Your task to perform on an android device: I want to see the toys available on the Hamleys app for my son who is two years old.
Image 0: 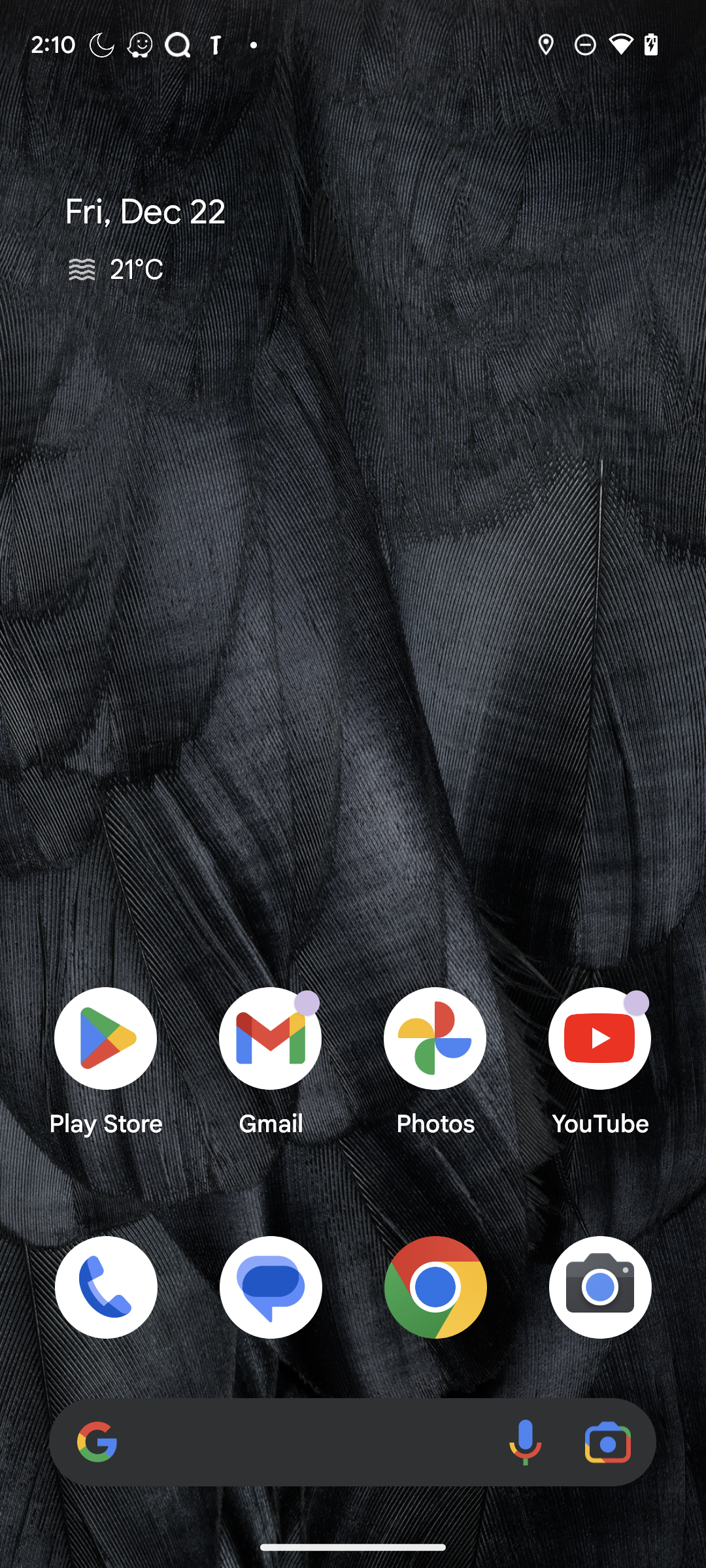
Open the Hamleys app.
Step 0: open app "Hamleys"
Image 1: 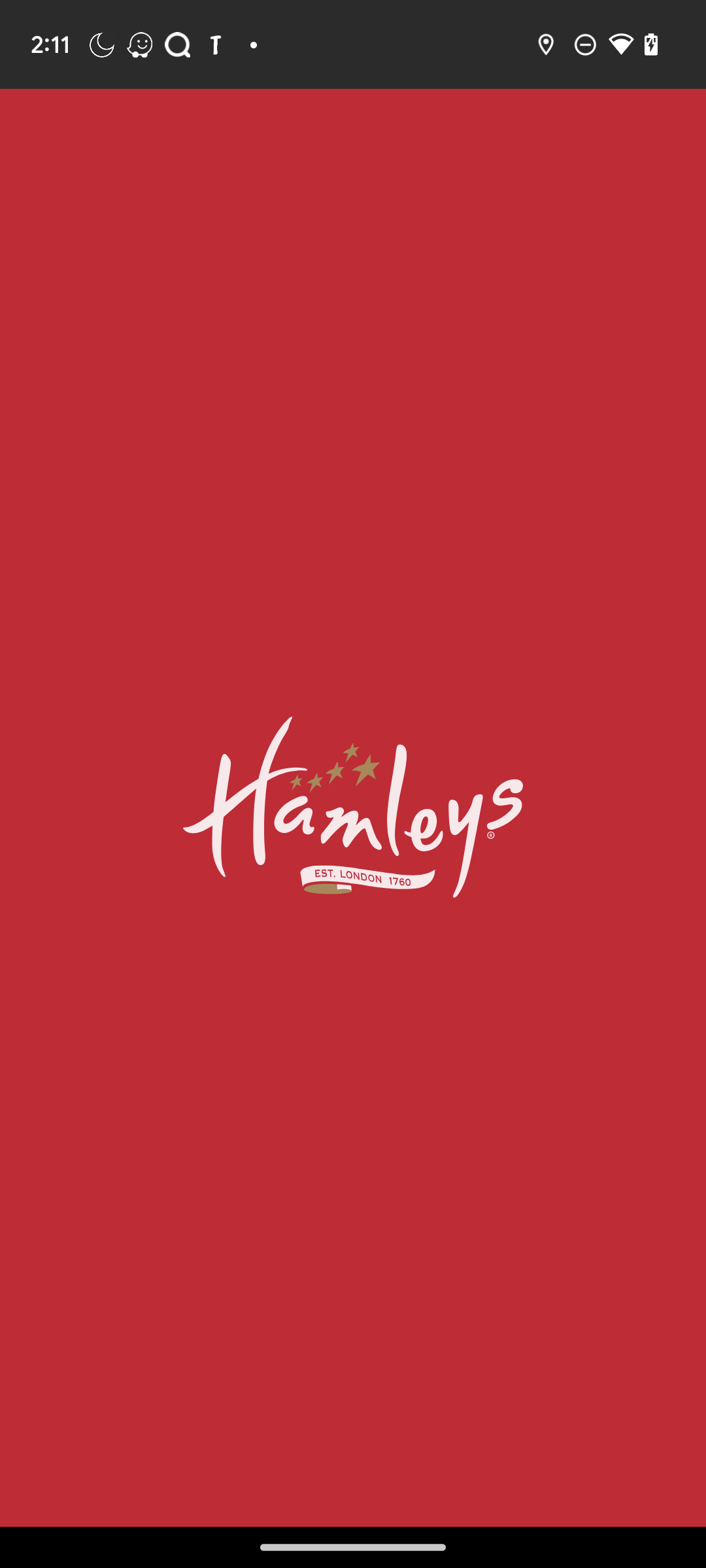
Open the Hamleys app.
Step 1: wait
Image 2: 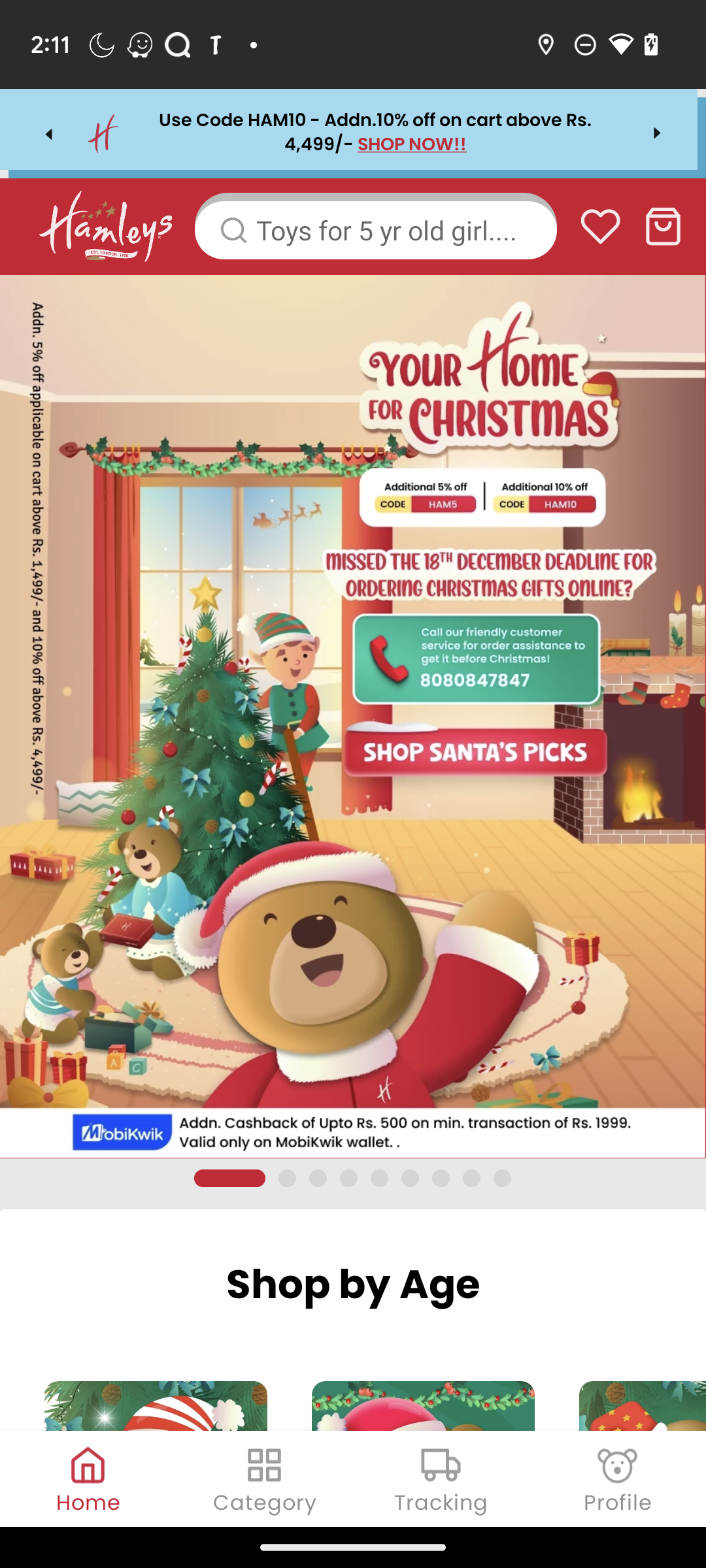
Swipe up.
Step 2: scroll down
Image 3: 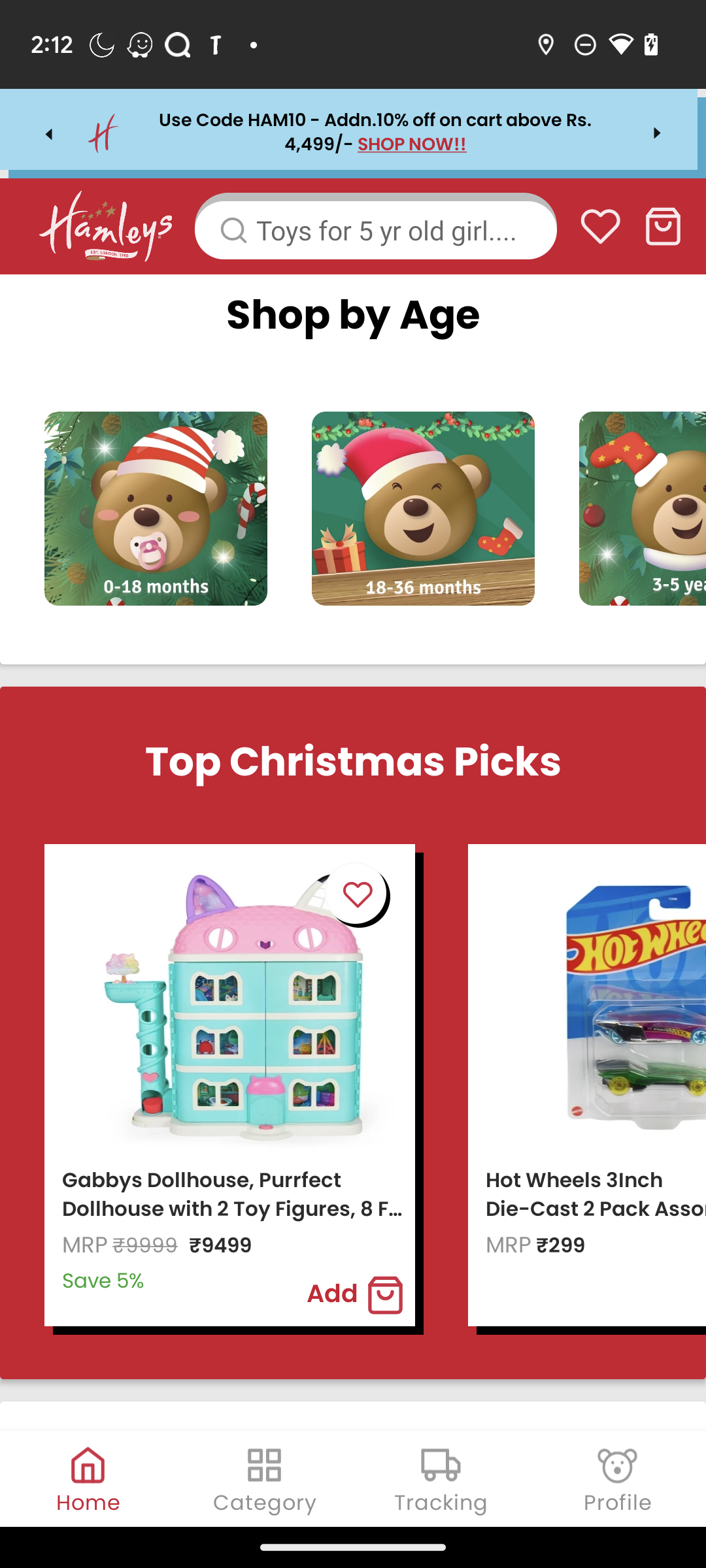
Click on 18-36 months option.
Step 3: click (422, 508)